Your task to perform on an android device: I'd like to see the Nike brand shoes.
Image 0: 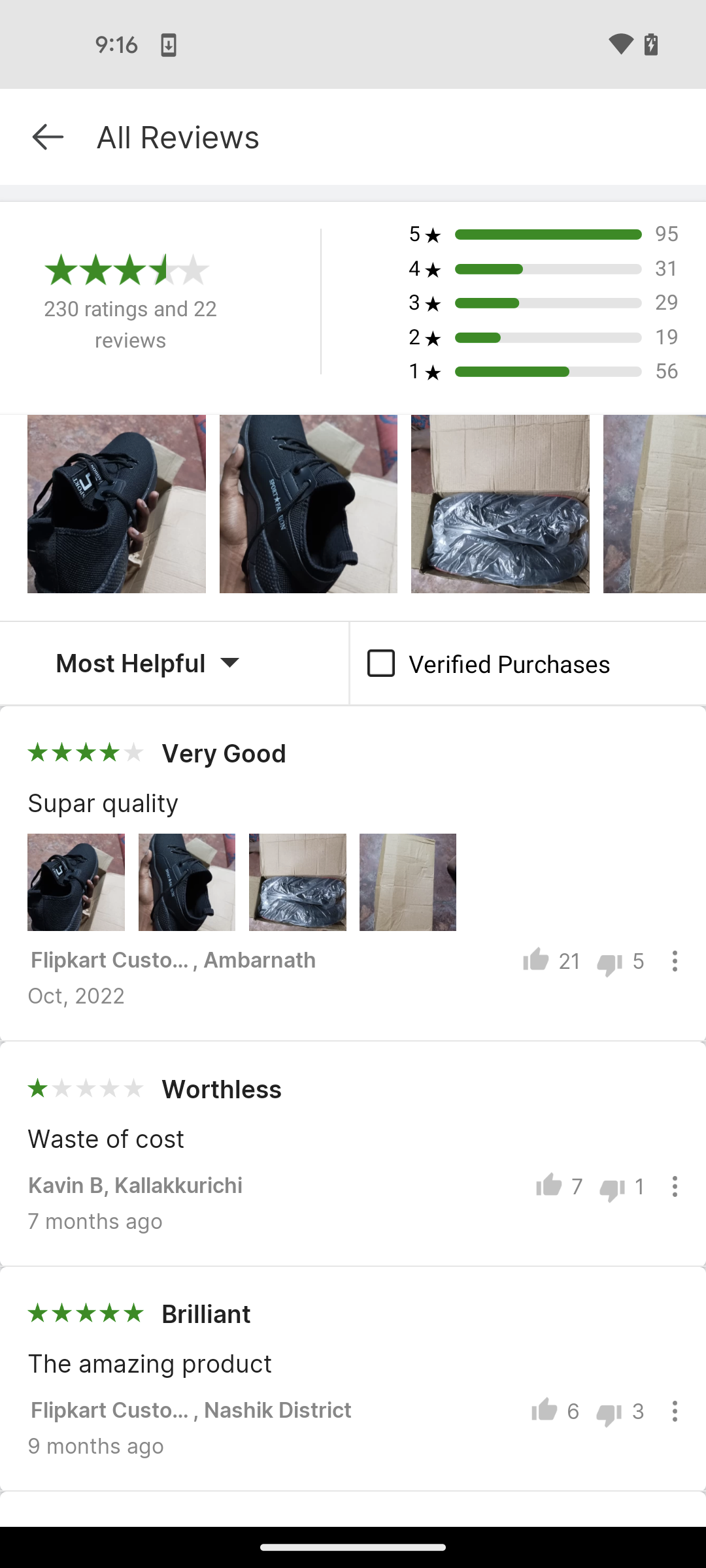
go back
Step 0: press back button
Image 1: 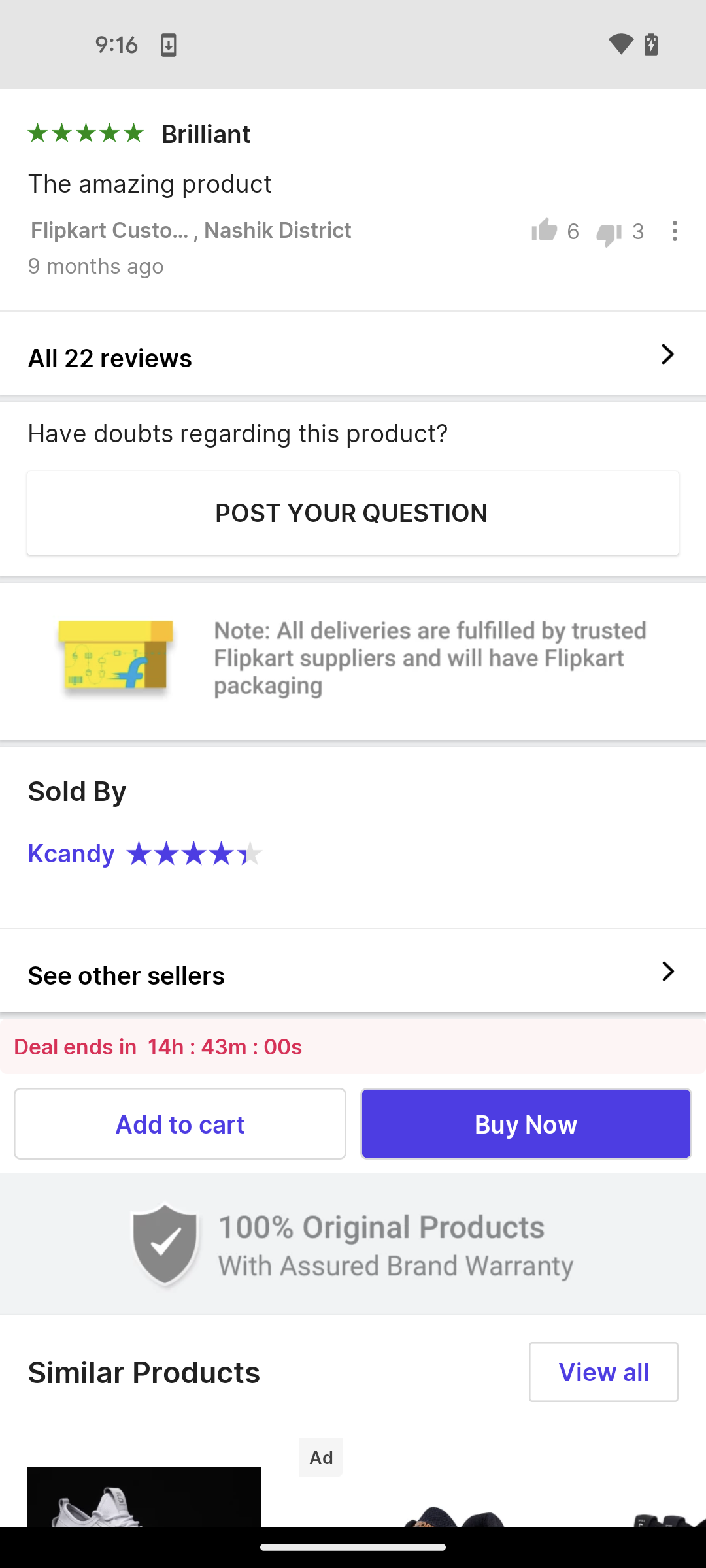
go back
Step 1: press back button
Image 2: 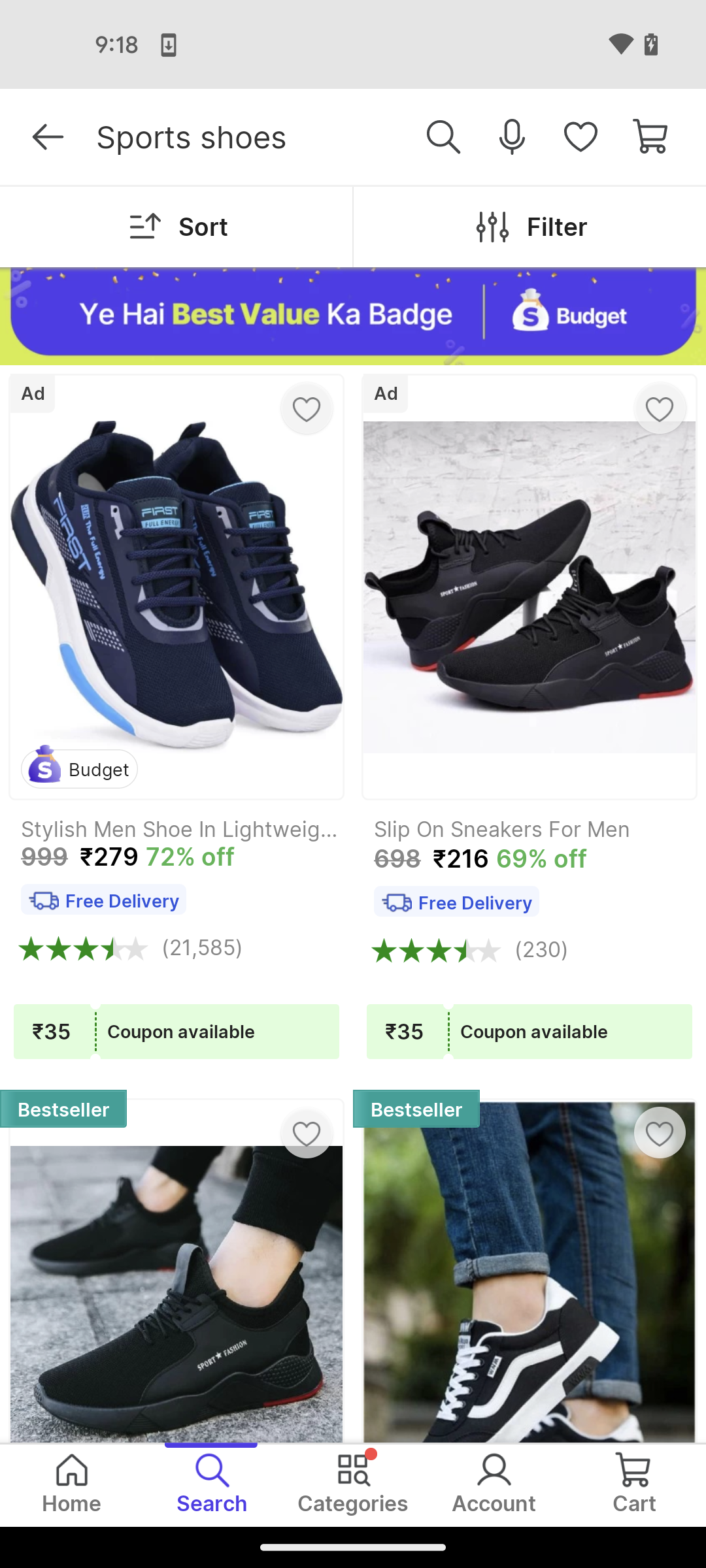
click on the Filter option
Step 2: click (557, 227)
Image 3: 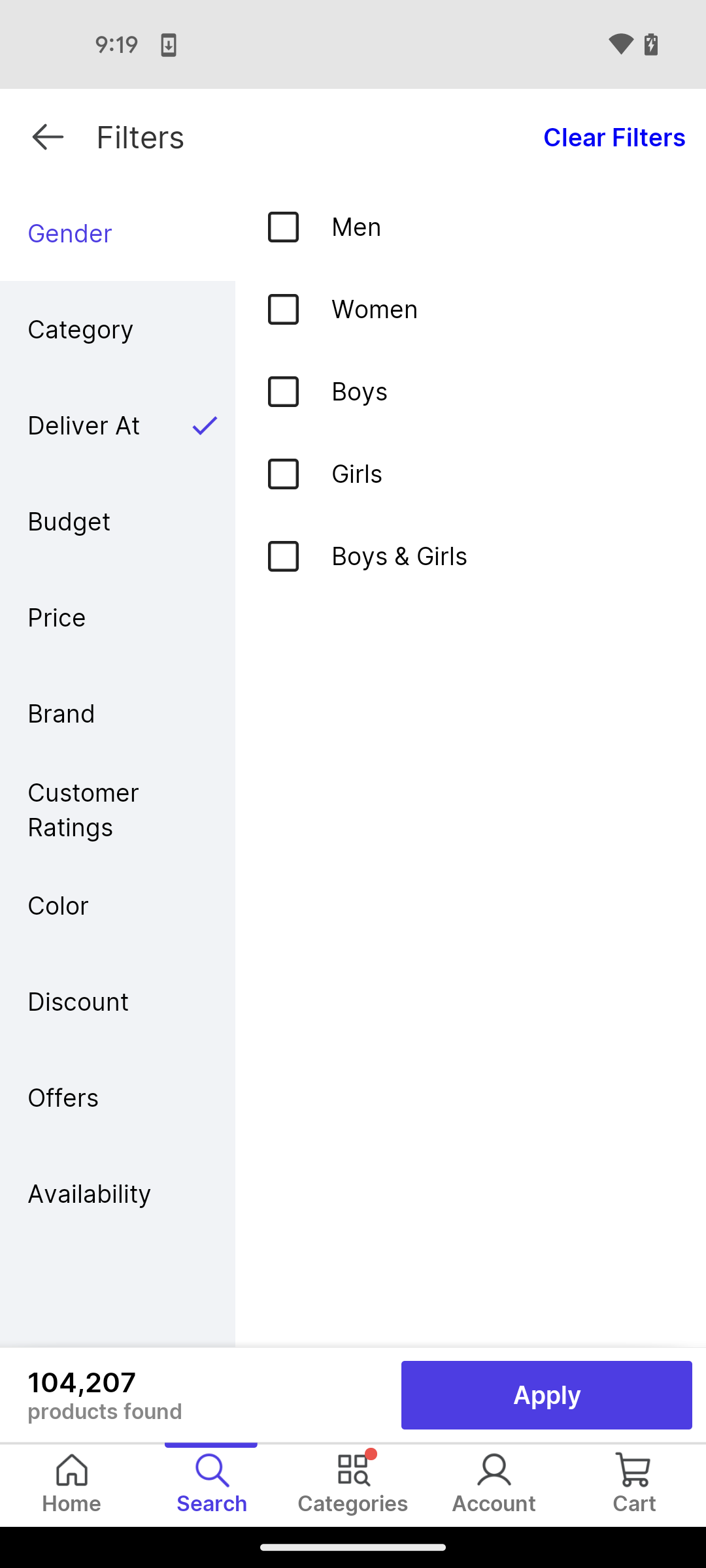
click on the Brand section
Step 3: click (117, 713)
Image 4: 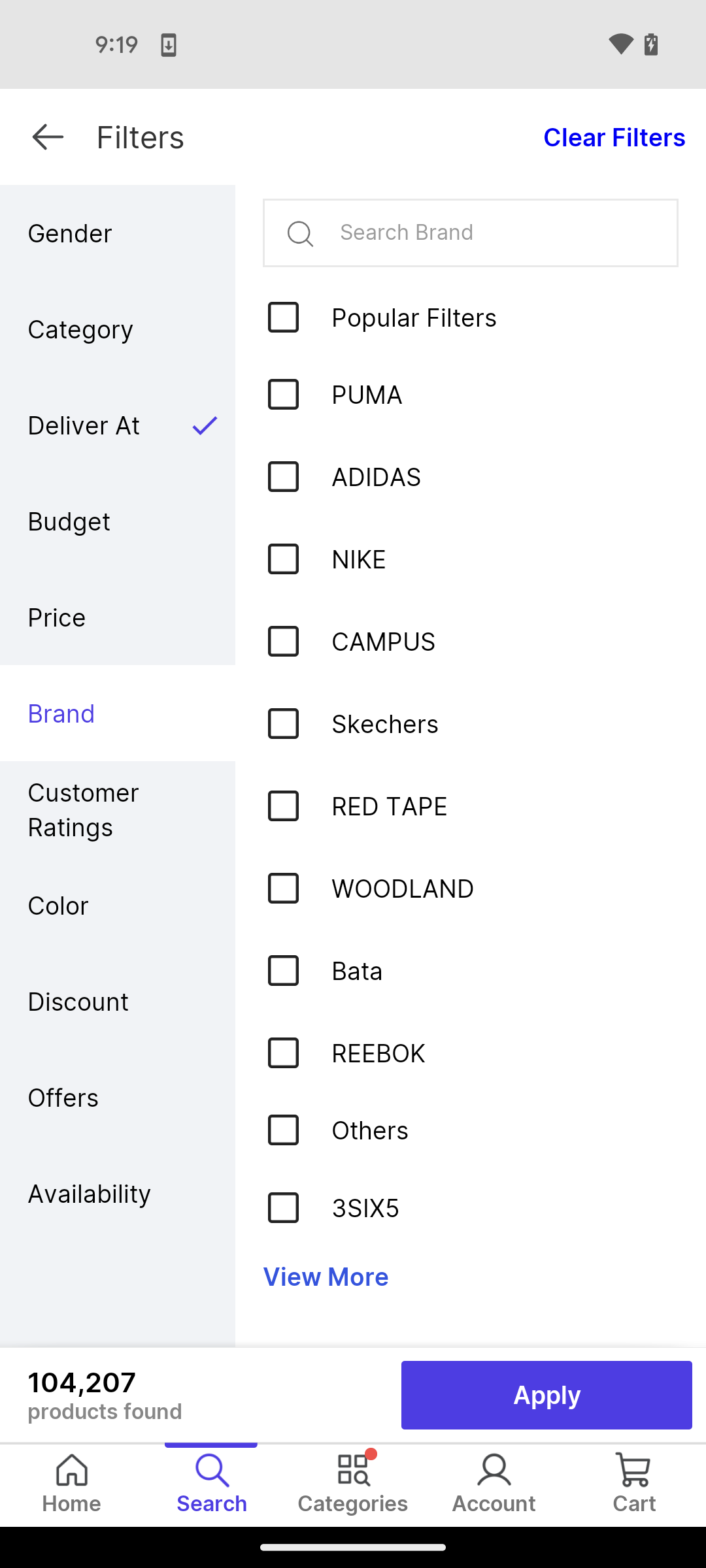
select the Nike brand
Step 4: click (502, 559)
Image 5: 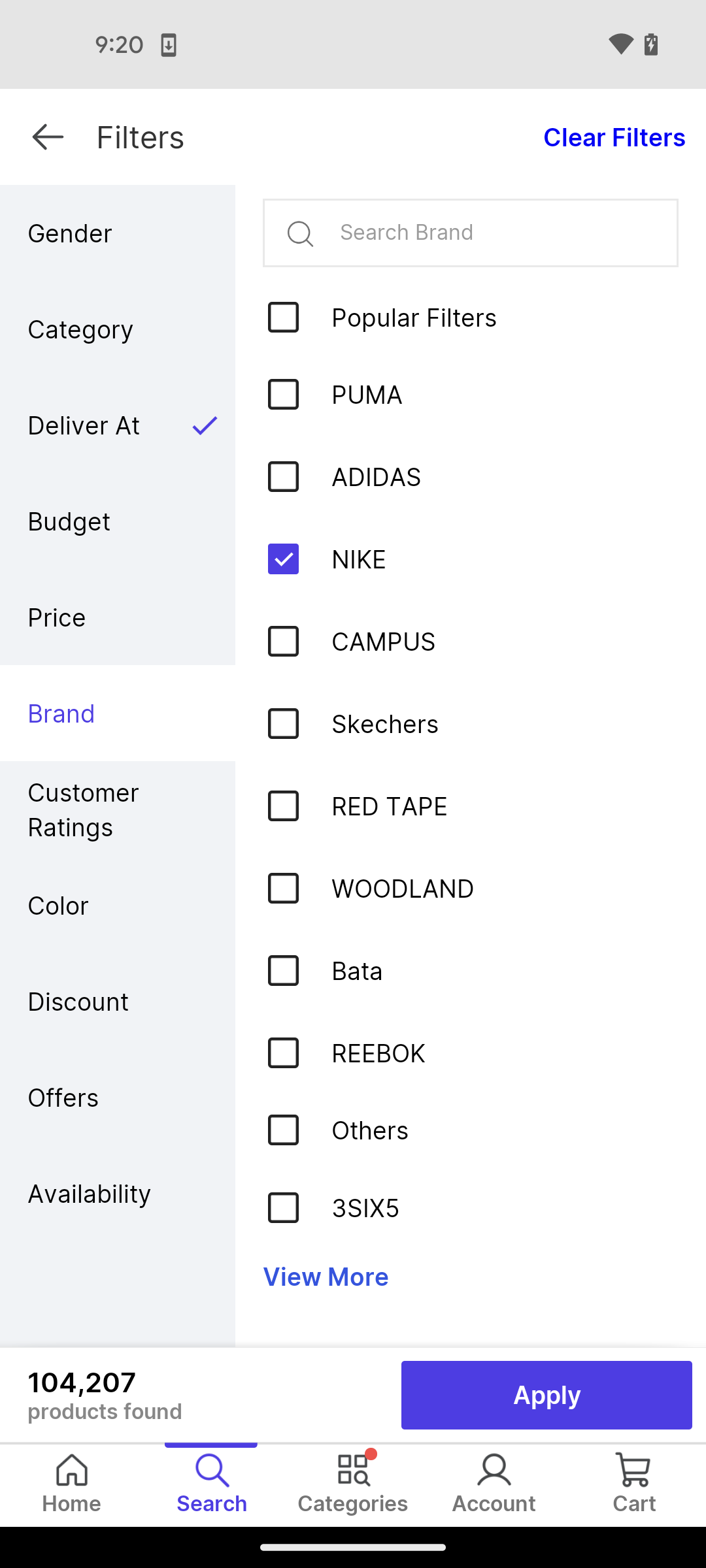
click on the Apply
Step 5: click (496, 1407)